Your task to perform on an android device: In the Simple Habit app, I would like to listen to Deep Ambience meditation so i can have a peaceful night's rest.
Image 0: 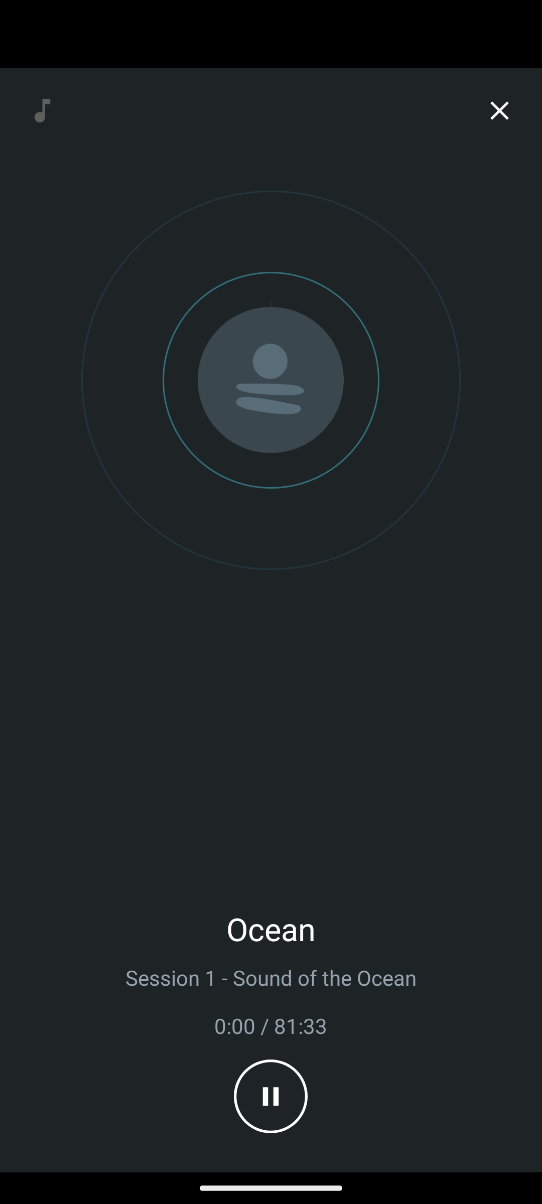
Click on the close icon
Step 0: click (499, 110)
Image 1: 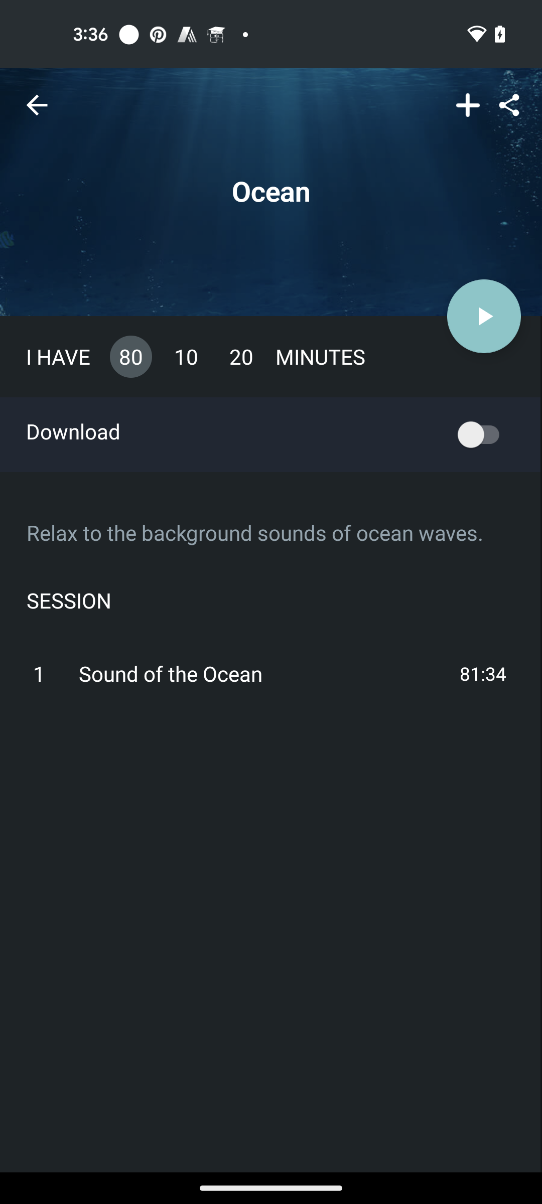
Go back to the previous page
Step 1: press back button
Image 2: 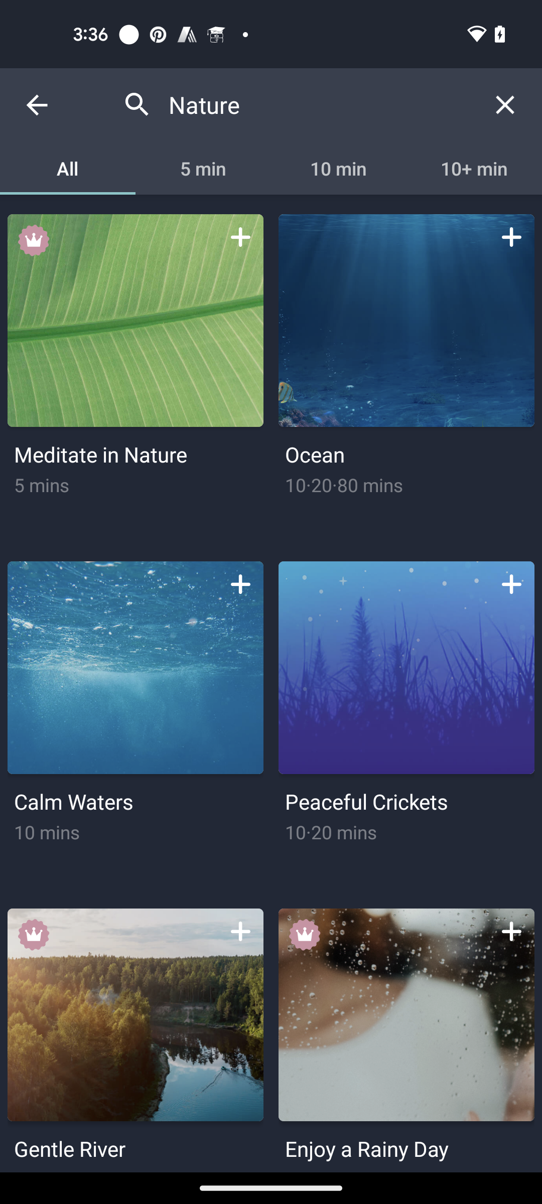
Go back to the previous page
Step 2: press back button
Image 3: 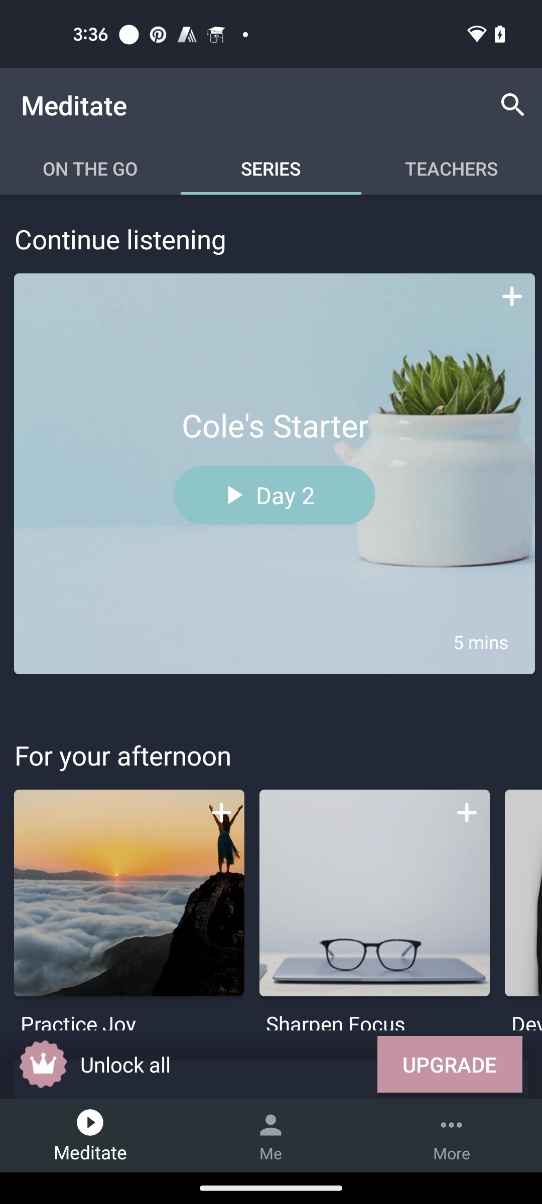
Swipe up to view Meditation for Sleep  options
Step 3: scroll down
Image 4: 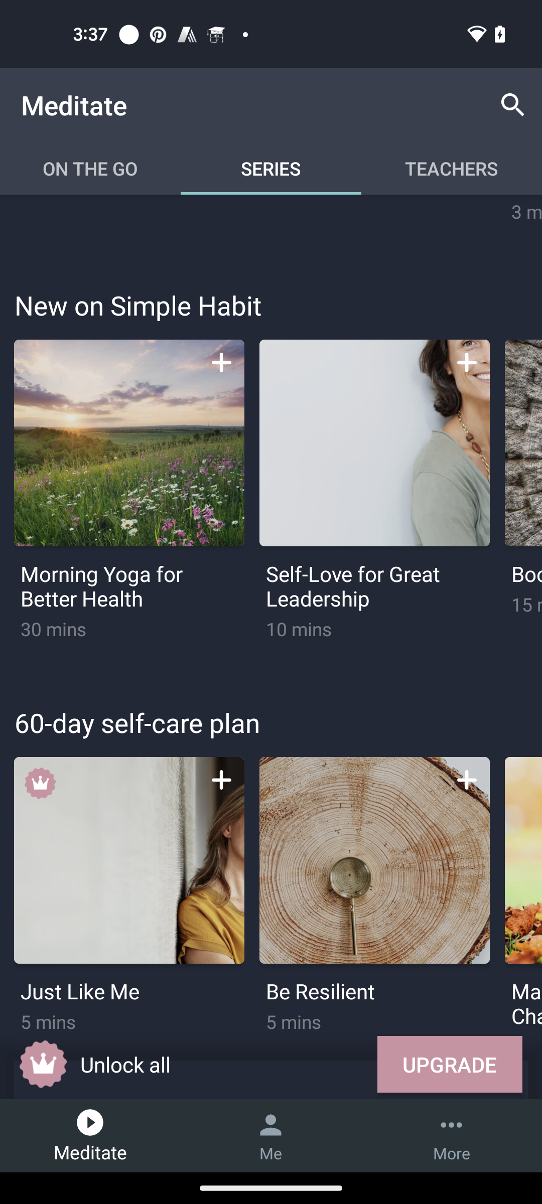
Swipe up to view Meditation for Sleep  options
Step 4: scroll down
Image 5: 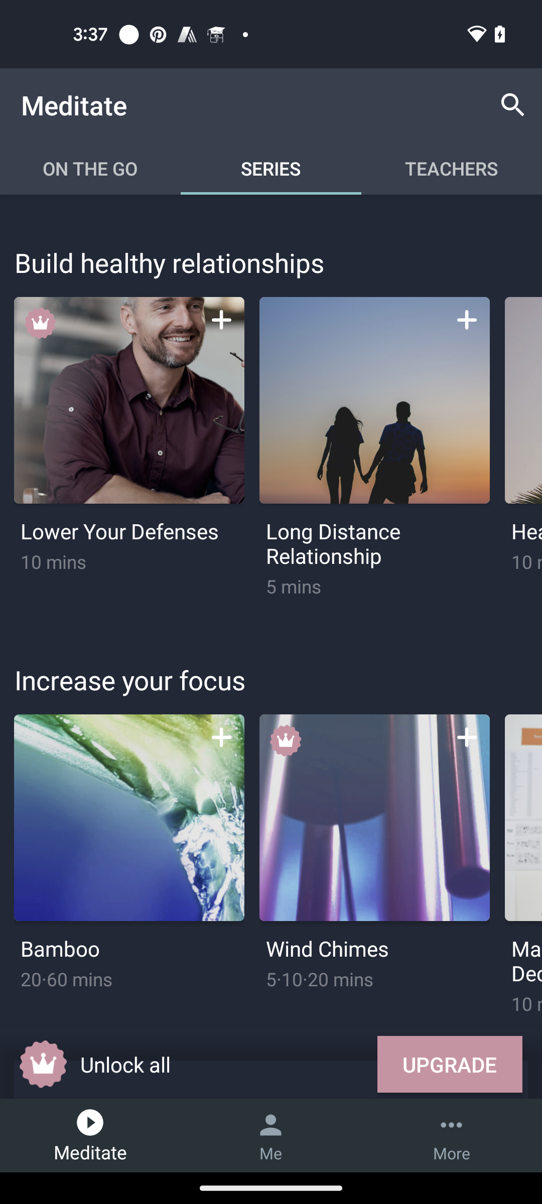
Swipe up to view Meditation for Sleep  options
Step 5: scroll down
Image 6: 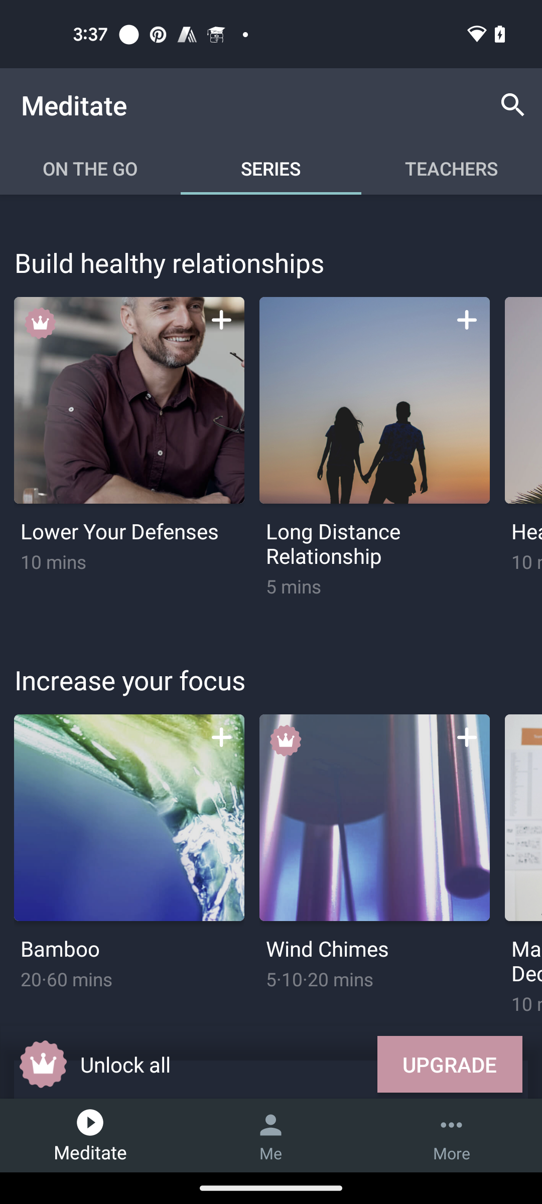
Swipe up to view Meditation for Sleep  options
Step 6: scroll down
Image 7: 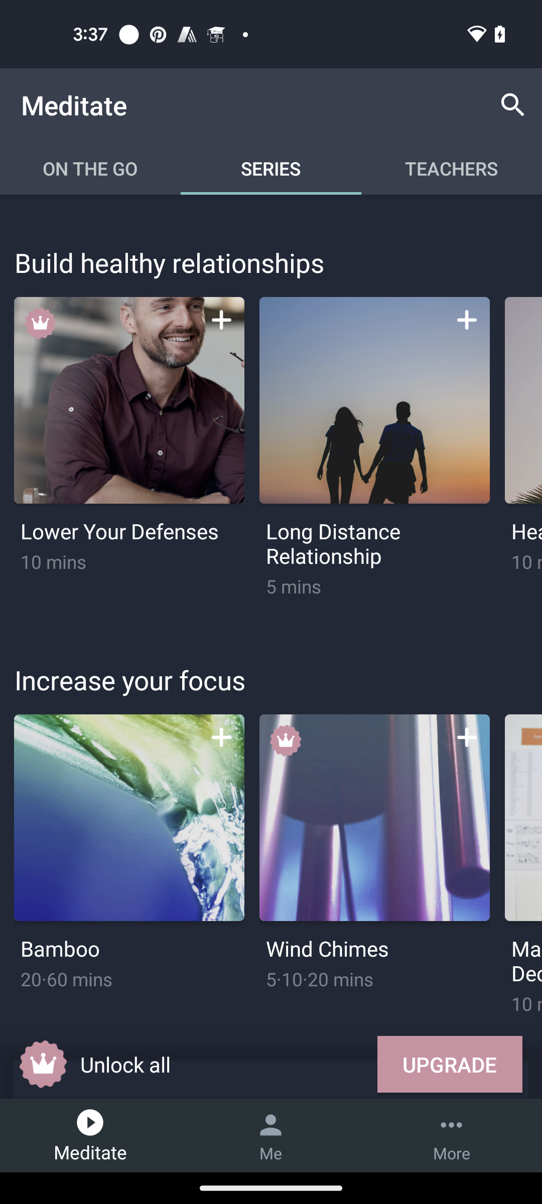
Swipe up to view Meditation for Sleep  options
Step 7: scroll down
Image 8: 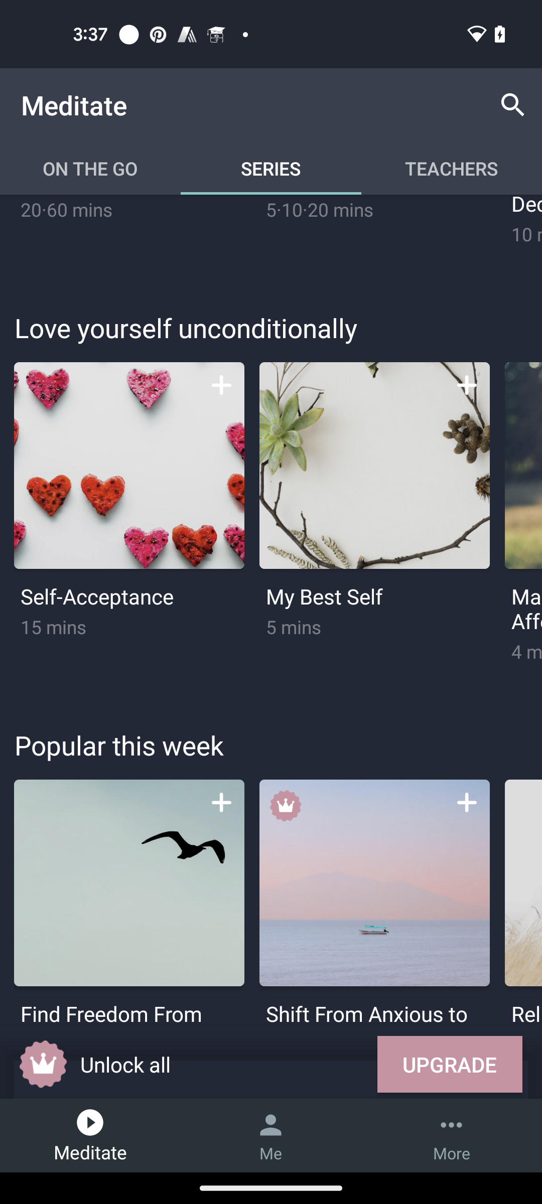
Swipe up to view Meditation for Sleep  options
Step 8: scroll down
Image 9: 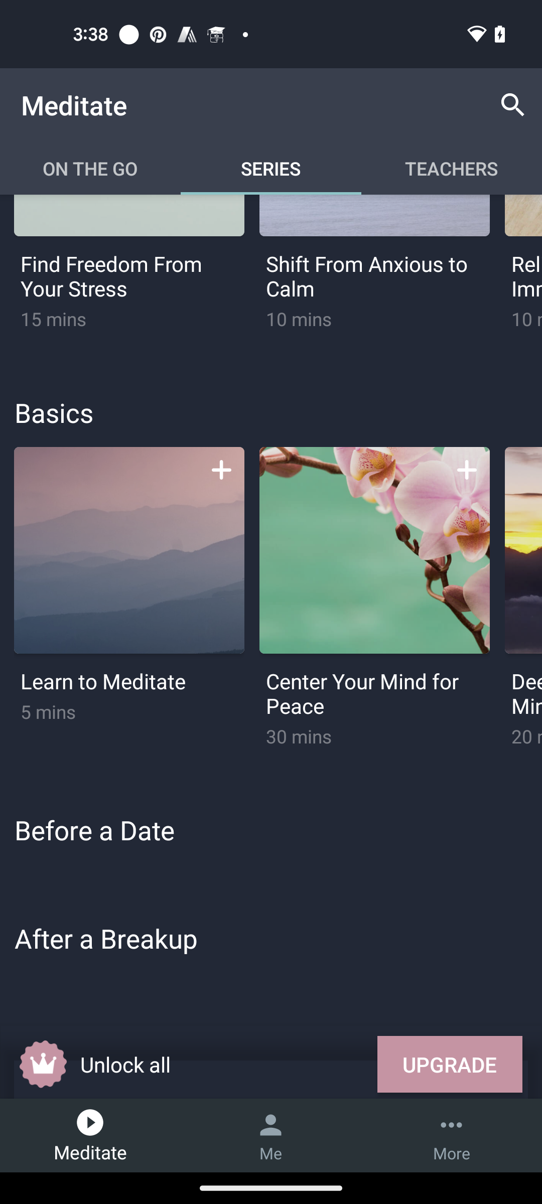
Swipe up to view Meditation for Sleep  options
Step 9: scroll down
Image 10: 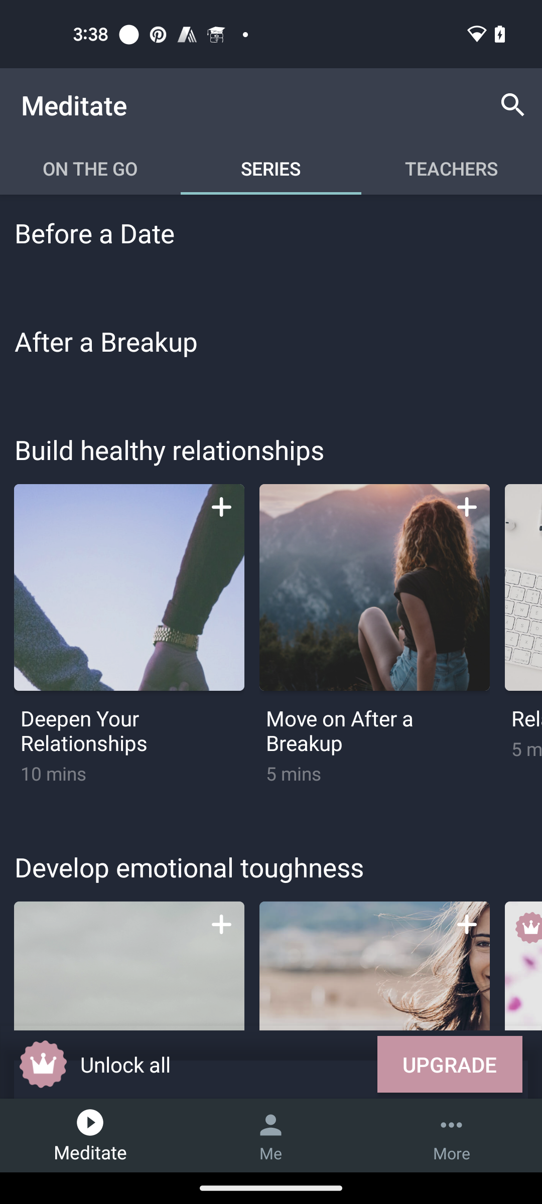
Swipe up to view Meditation for Sleep  options
Step 10: scroll down
Image 11: 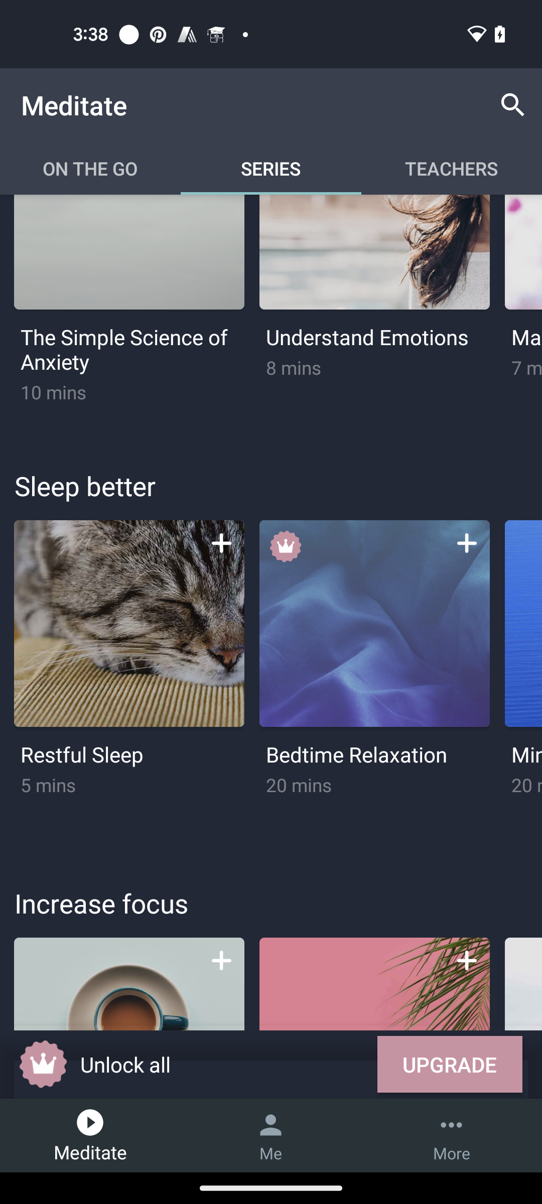
Swipe left the Sleep Better meditation to view more
Step 11: scroll right
Image 12: 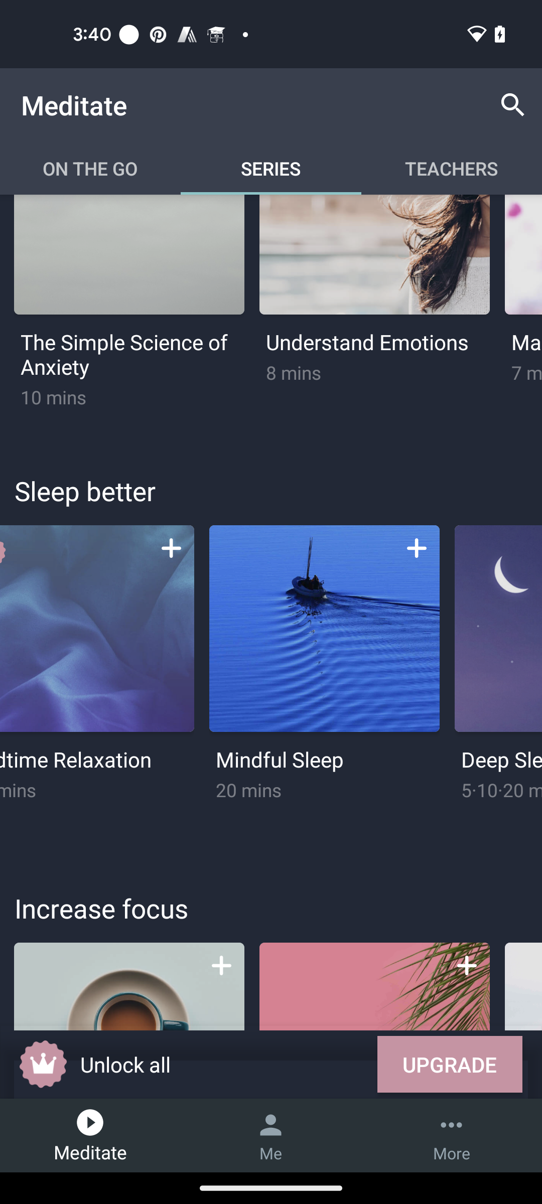
Swipe left the Sleep Better meditation to view more
Step 12: scroll right
Image 13: 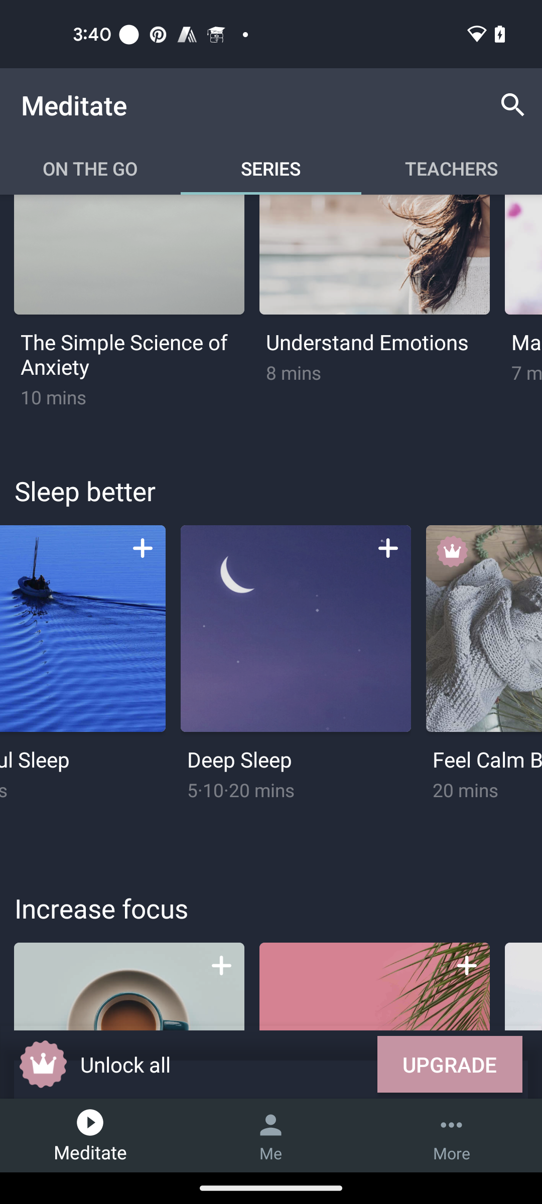
Click on the Deep Sleep option
Step 13: click (274, 636)
Image 14: 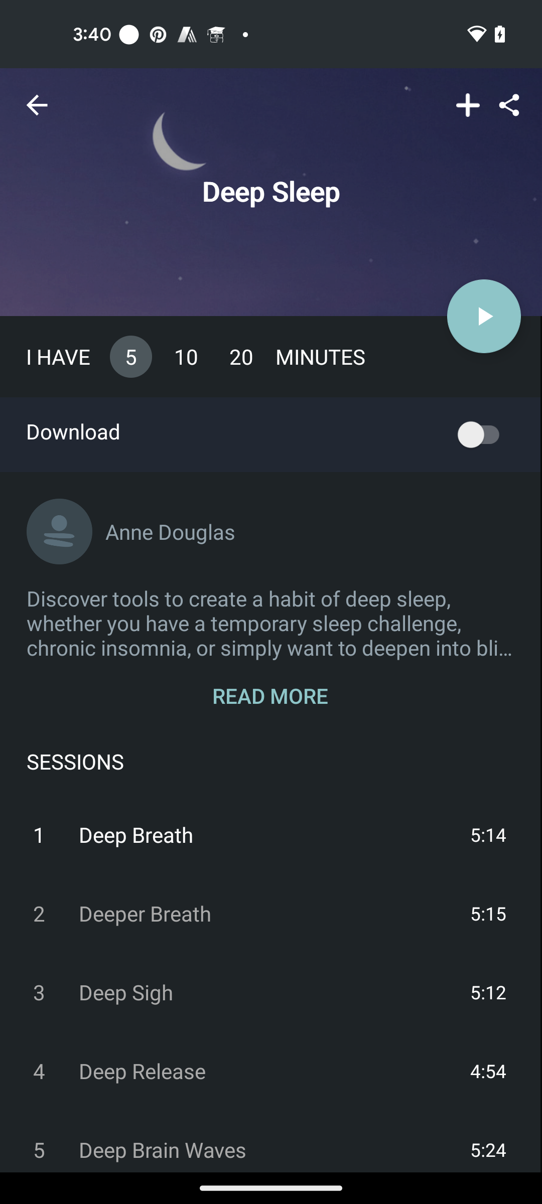
Click on the Play icon
Step 14: click (491, 314)
Image 15: 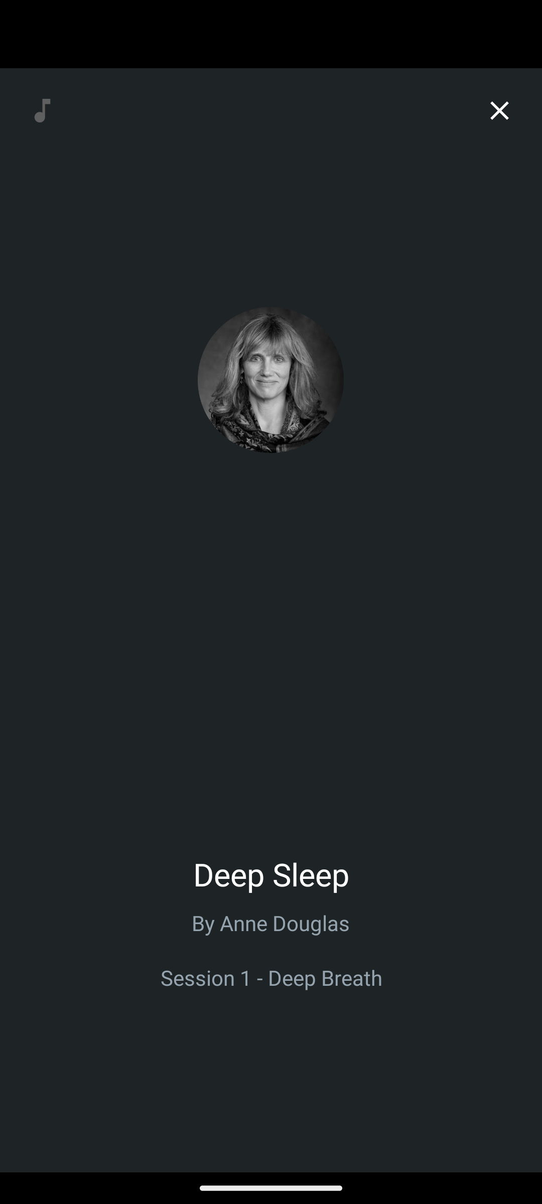
Click on the Play icon
Step 15: wait
Image 16: 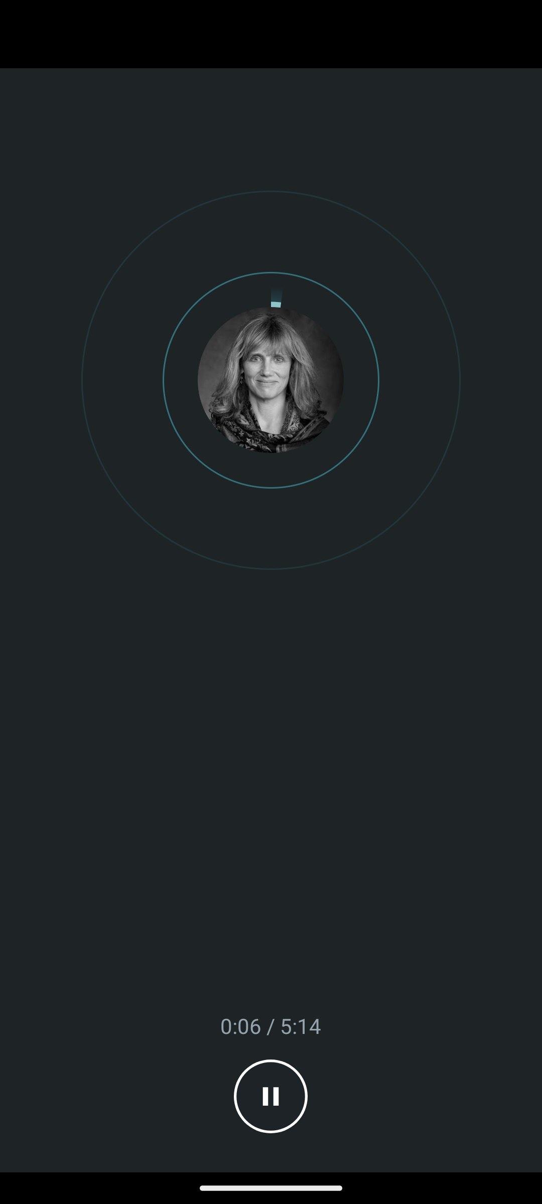
Click on the Play icon
Step 16: wait